Your task to perform on an android device: I want to shop sports shoes by size, so apply the size filter for me and view the shoes in the size "8" for me on the Amazon app.
Image 0: 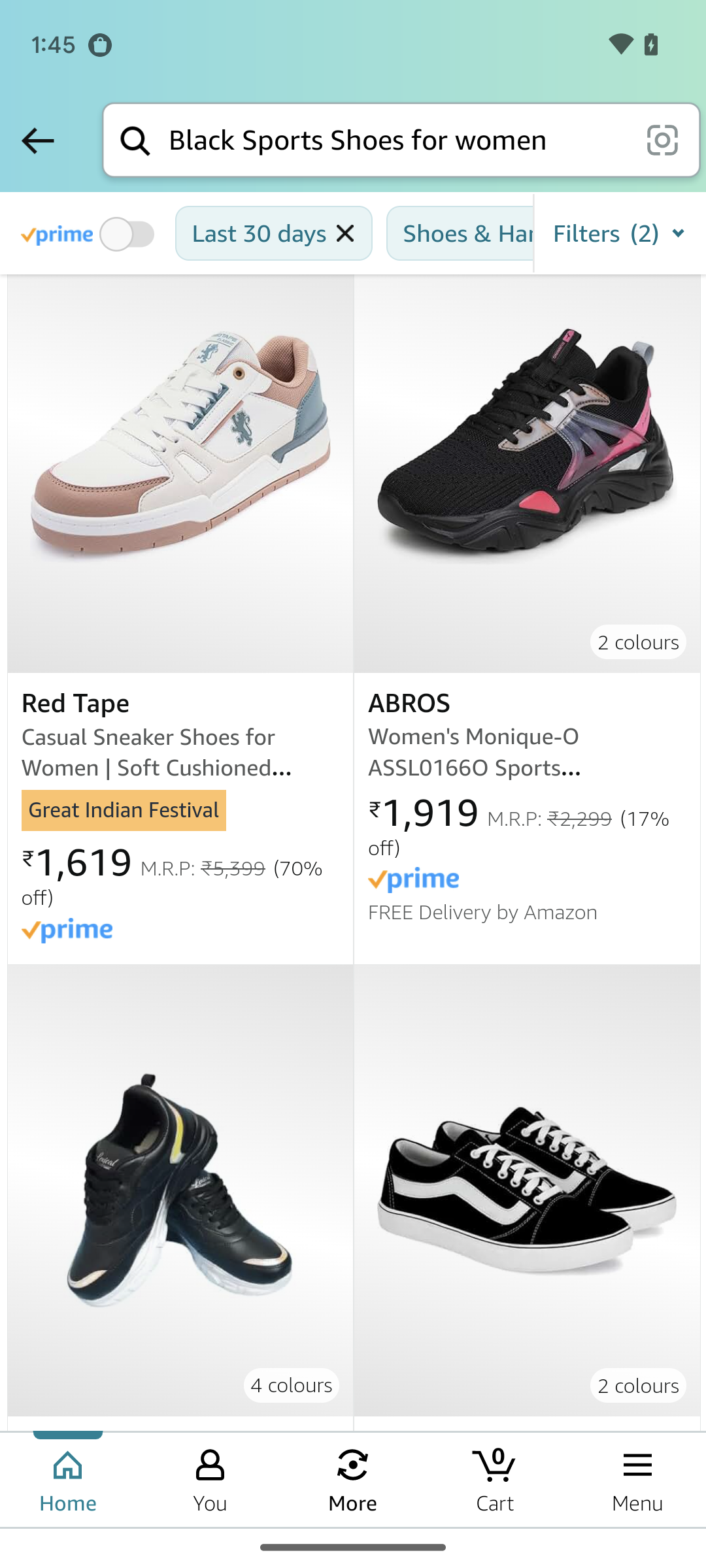
Click on the tab "Filters".
Step 0: click (620, 233)
Image 1: 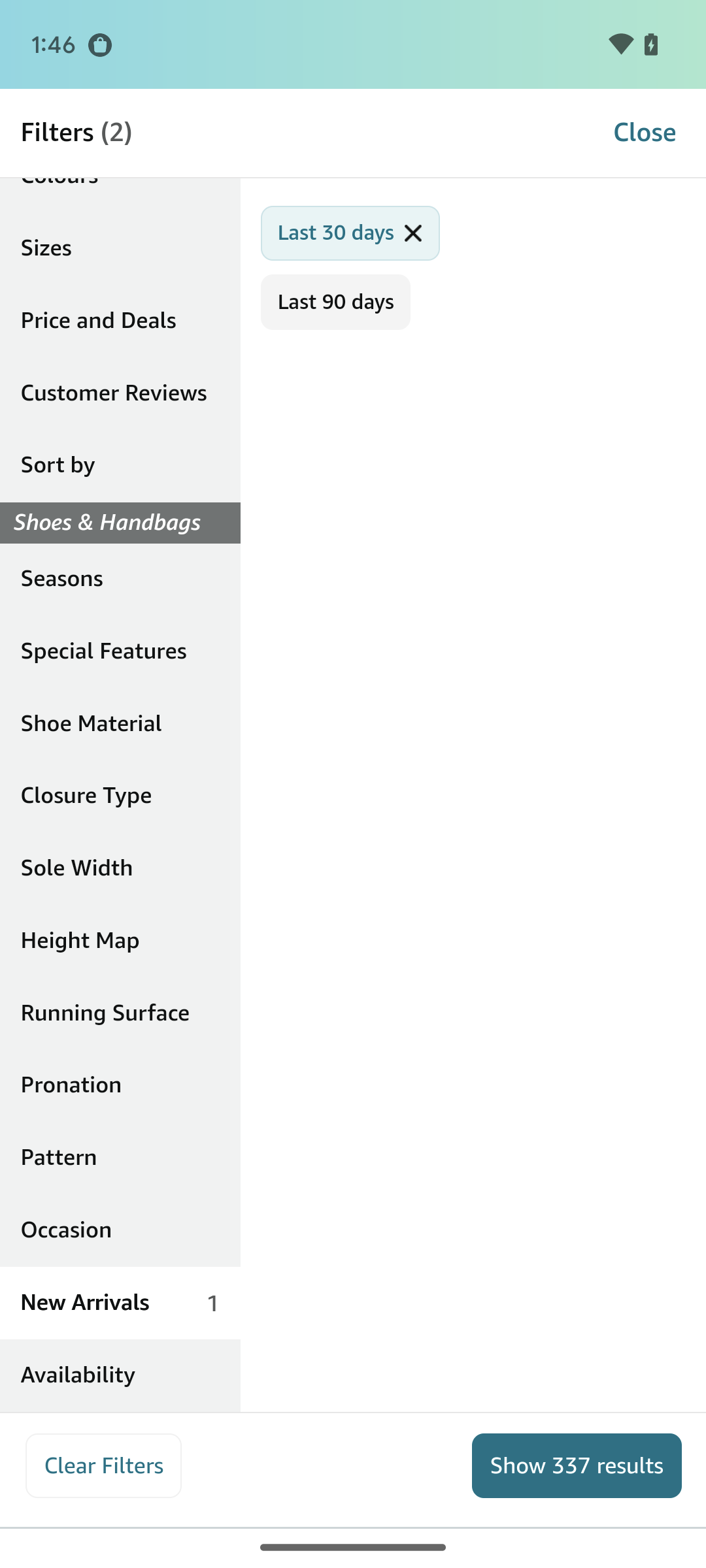
scroll down
Step 1: scroll up
Image 2: 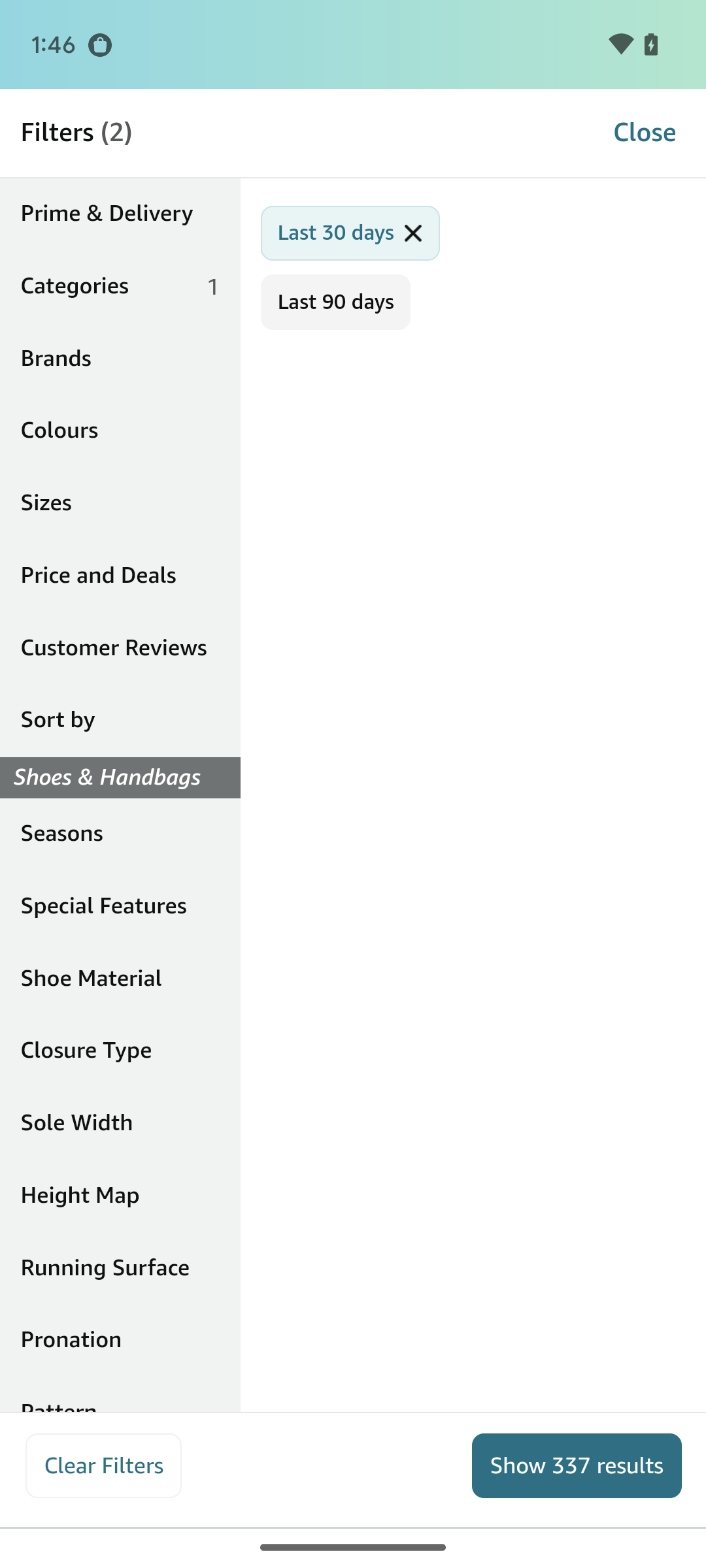
Select the tab "Sizes".
Step 2: click (121, 504)
Image 3: 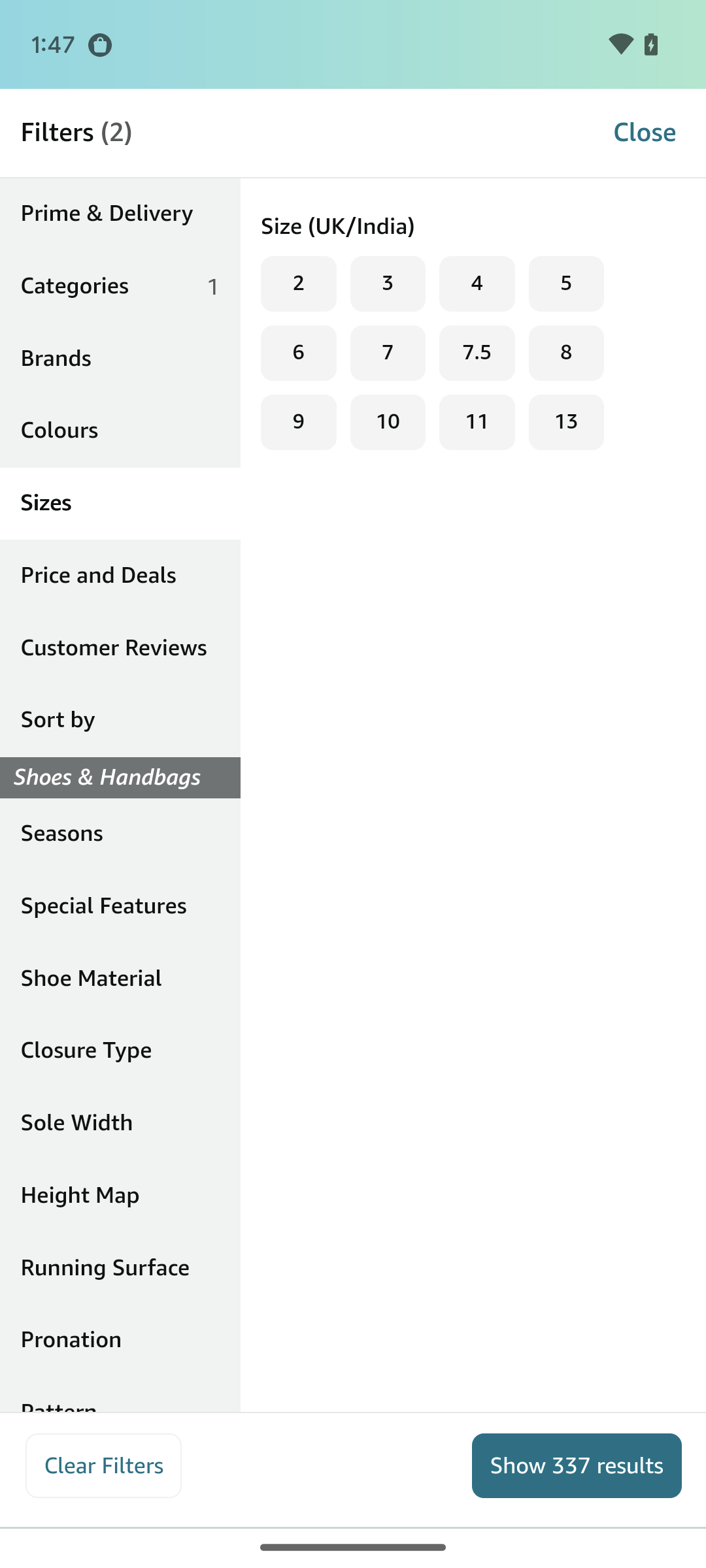
Select the size "8".
Step 3: click (526, 329)
Image 4: 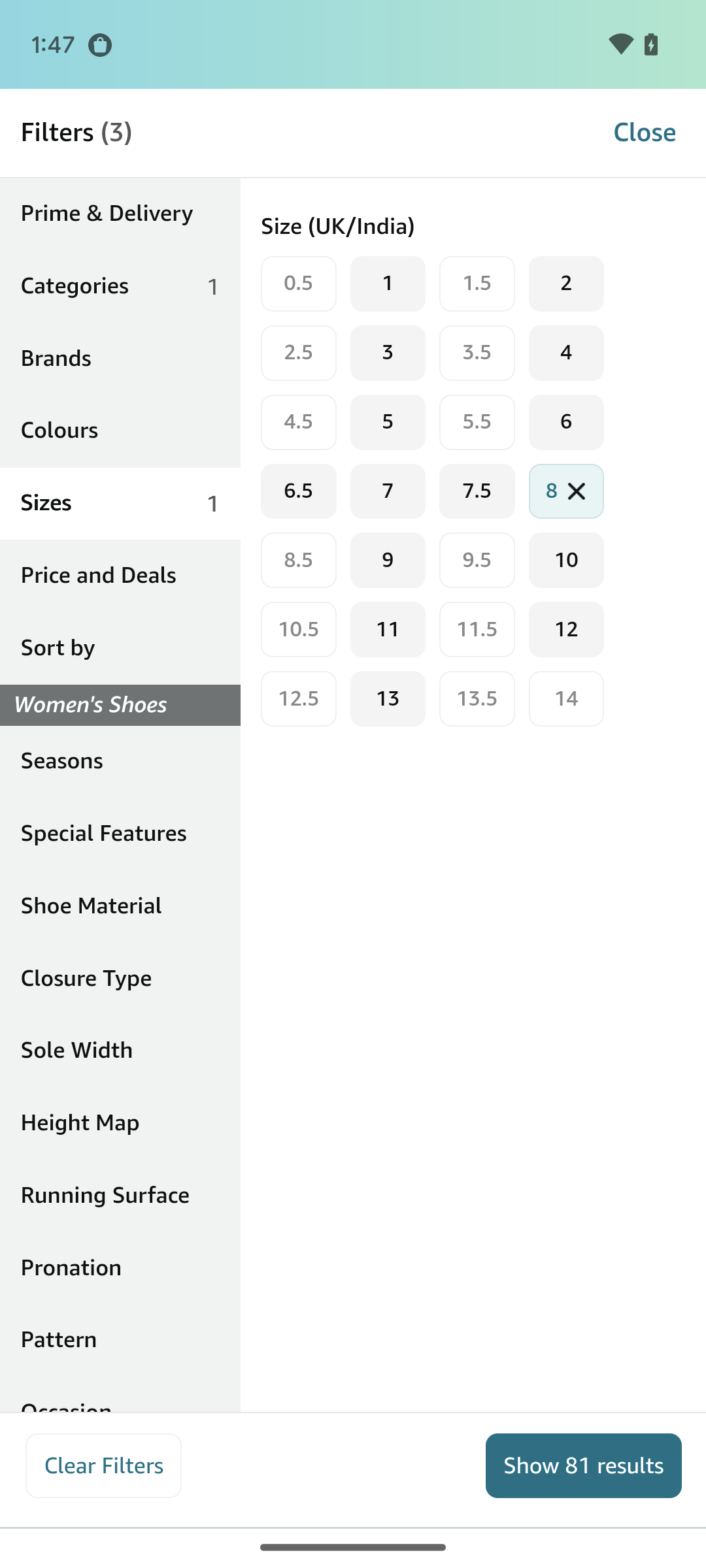
Click on the tab "Show 81 results" at the bottom right corner of the screen.
Step 4: click (584, 1465)